Your task to perform on an android device: I want to review my progress in the Babbel app.
Image 0: 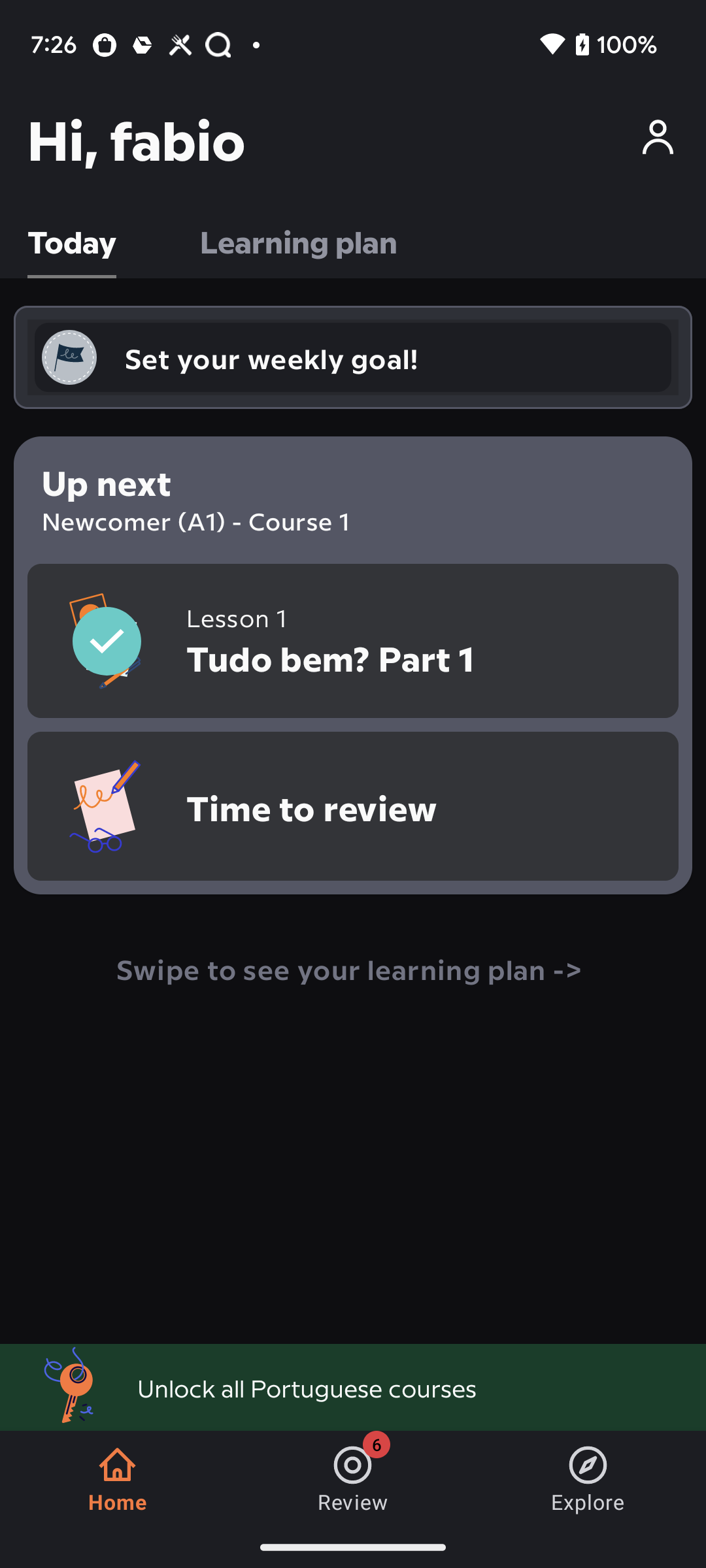
Click on Time to review option
Step 0: click (312, 806)
Image 1: 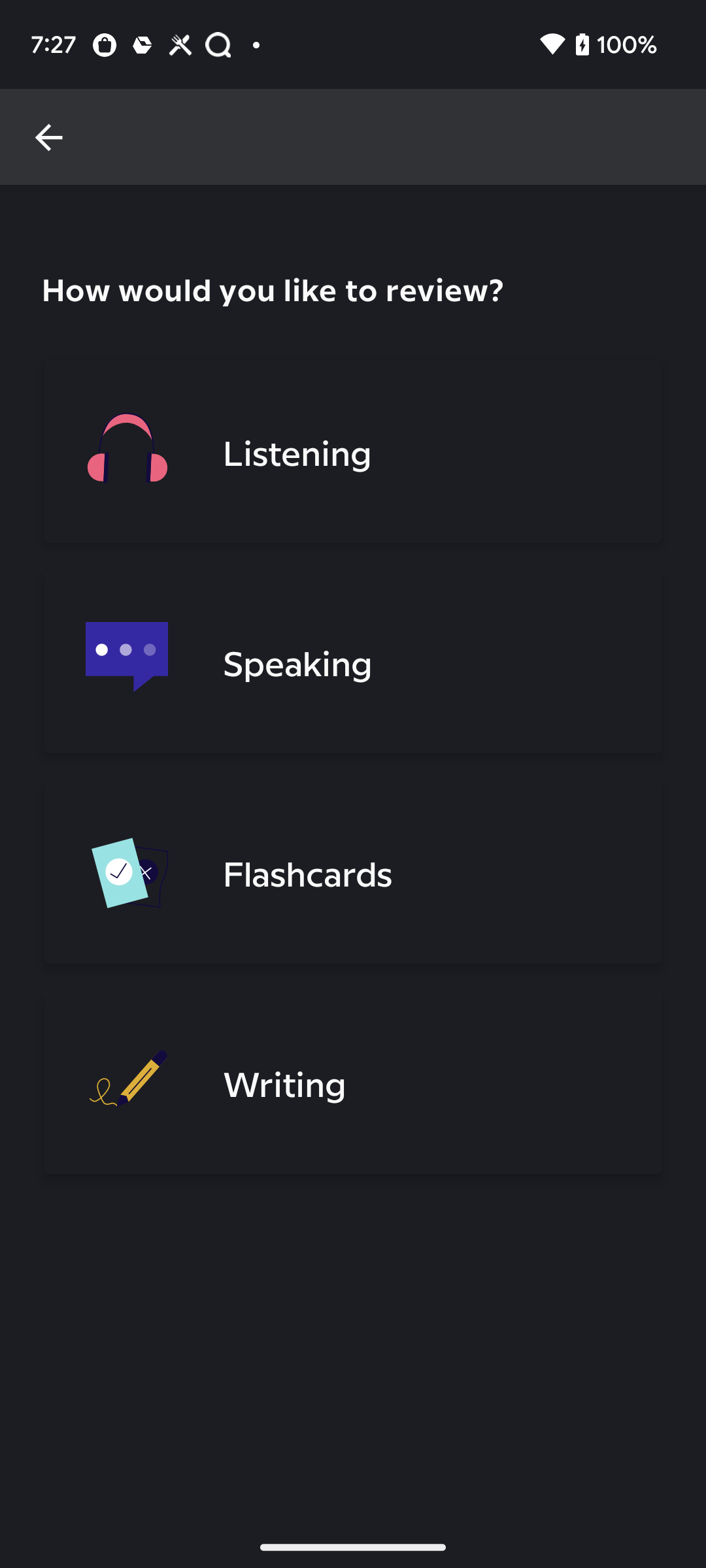
Click on Flashcards
Step 1: click (408, 872)
Image 2: 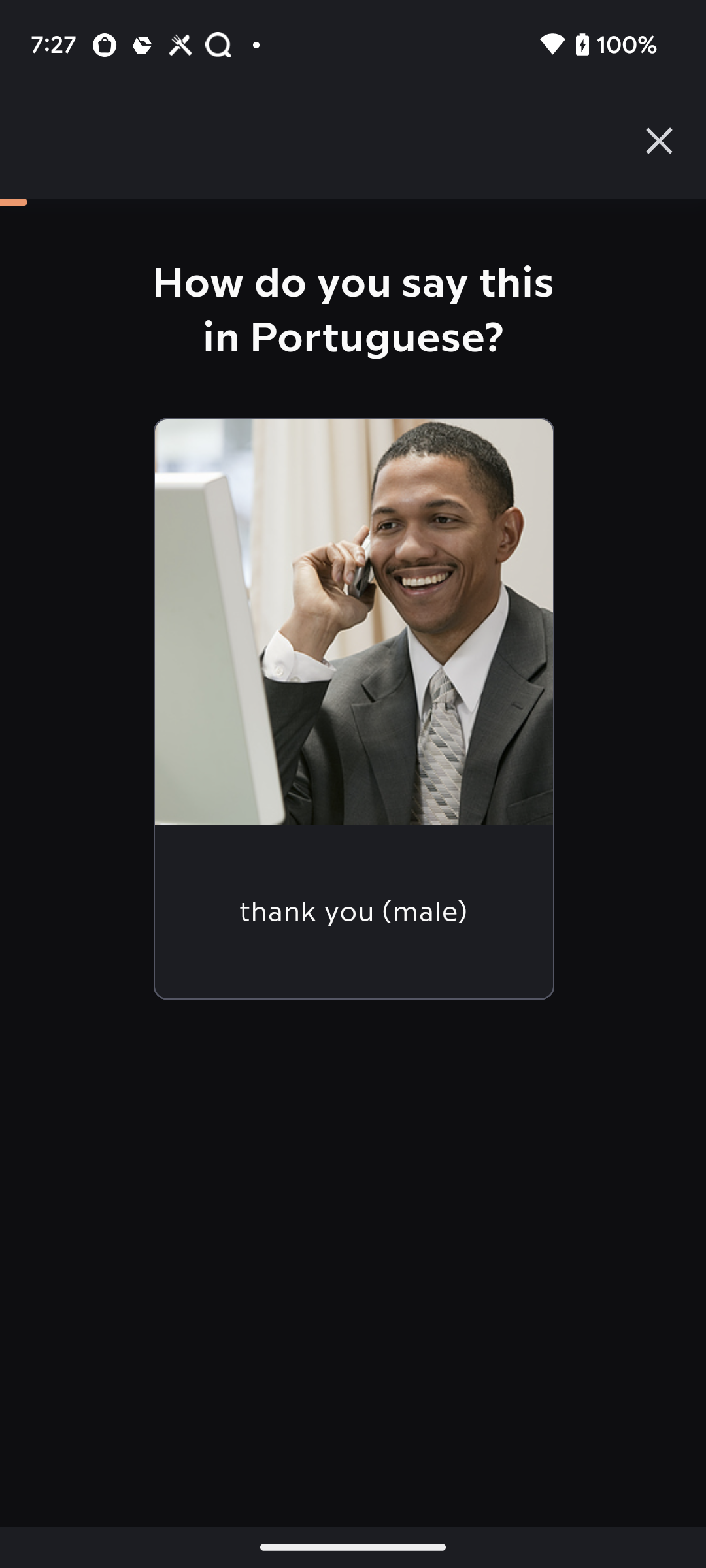
Click on the image
Step 2: click (318, 713)
Image 3: 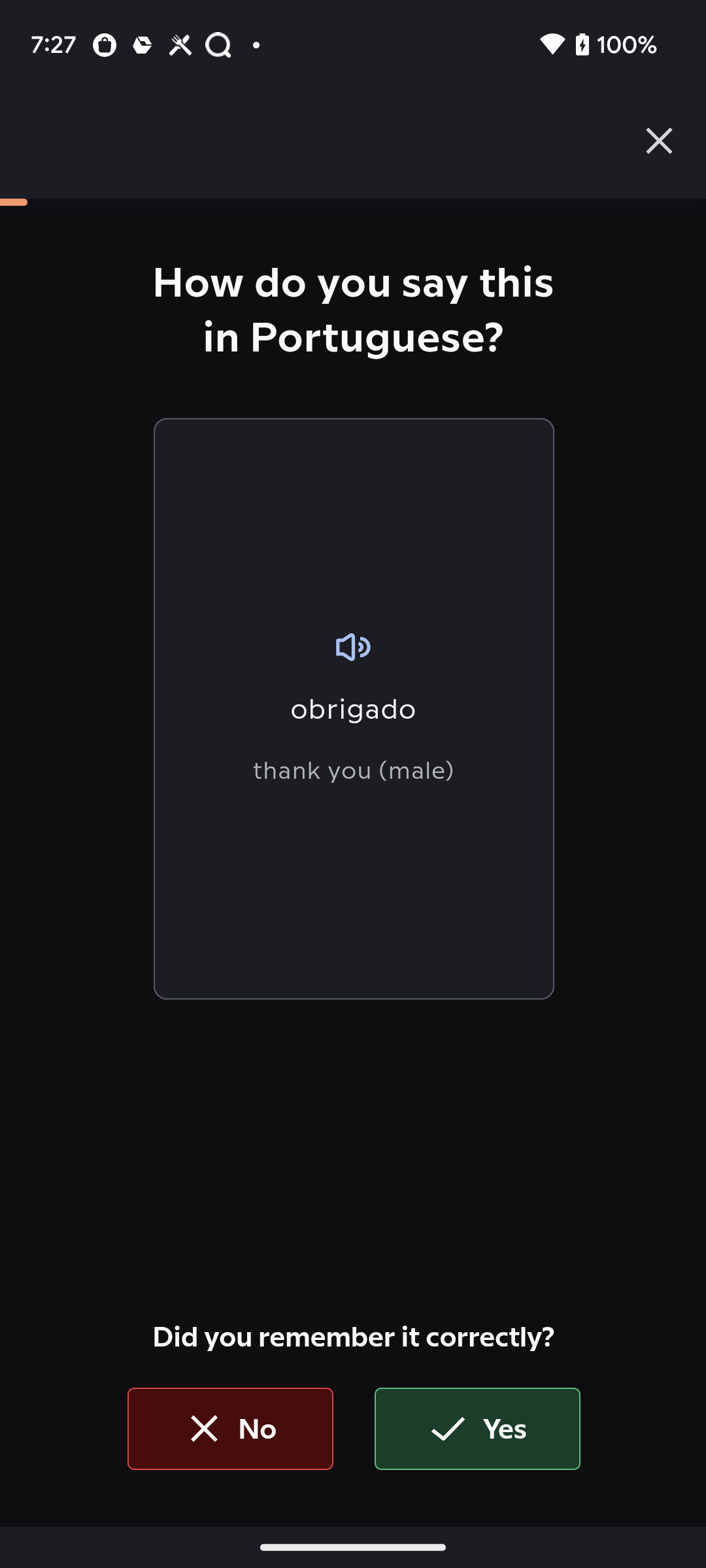
Click on yes
Step 3: click (476, 1428)
Image 4: 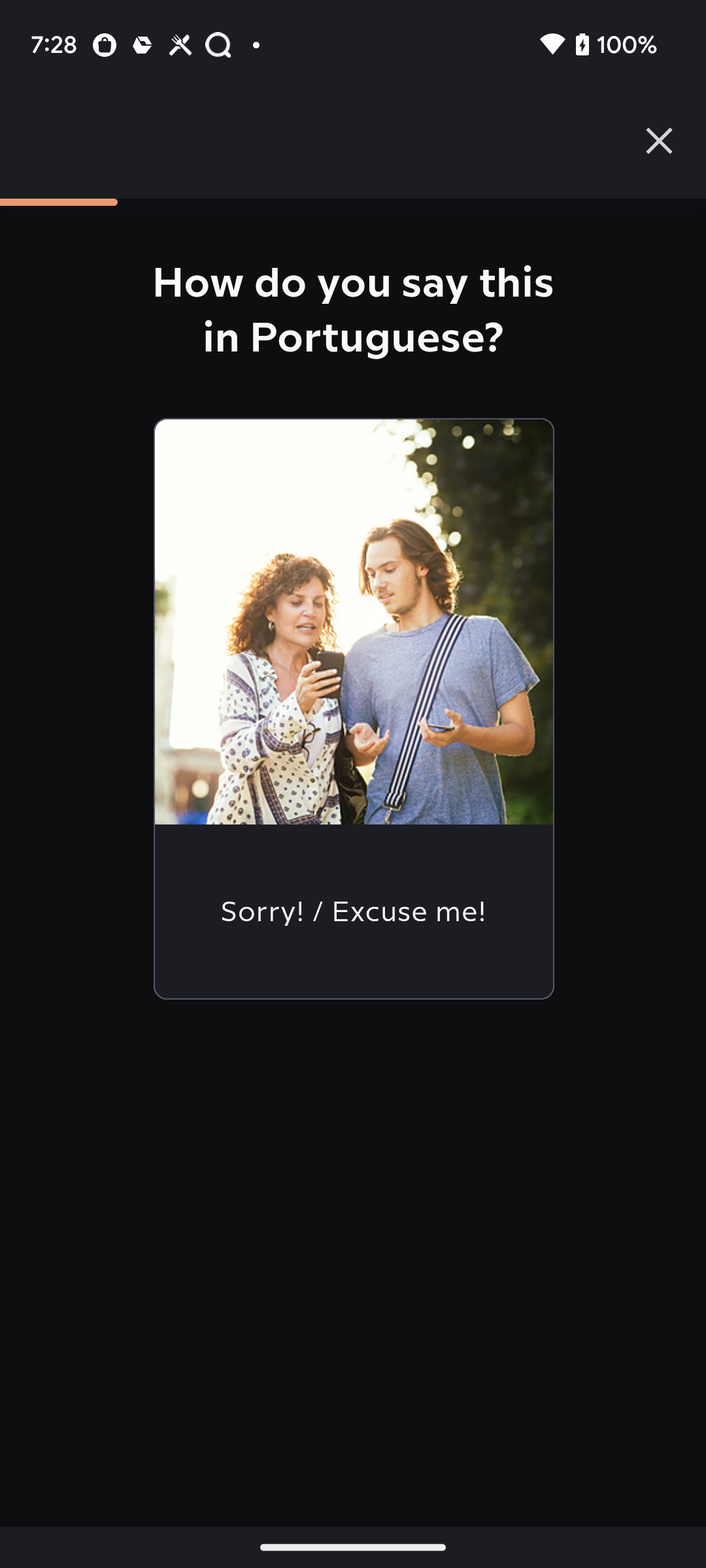
Click on the image
Step 4: click (353, 621)
Image 6: 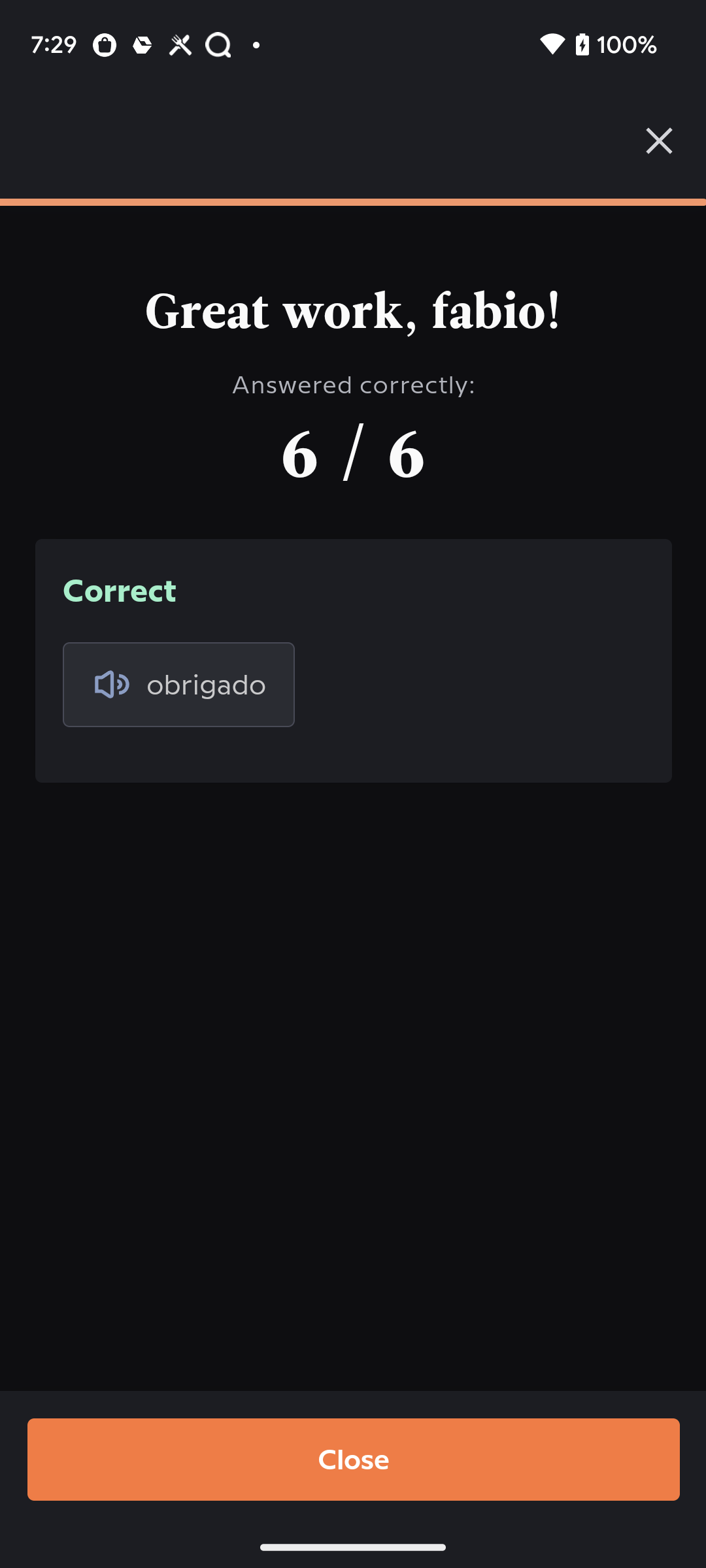
Click on close at the bottom of the screen
Step 6: click (354, 1460)
Image 7: 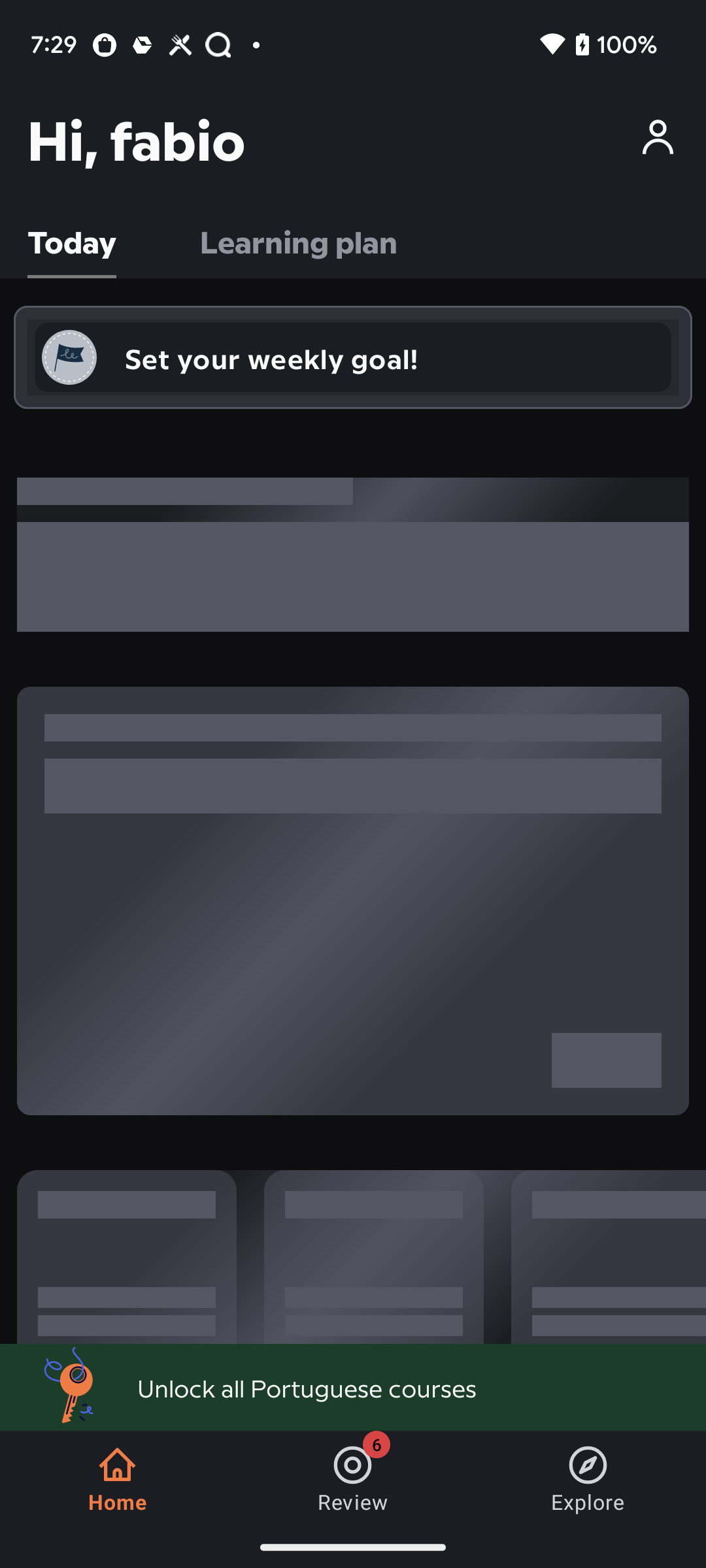
Click on close at the bottom of the screen
Step 7: wait